Your task to perform on an android device: In the Clock App, click on the stopwatch tab,click on the start button to start the stopwatch, click on the lap button to record the laps, and click on the stop button to stop the stopwatch
Image 0: 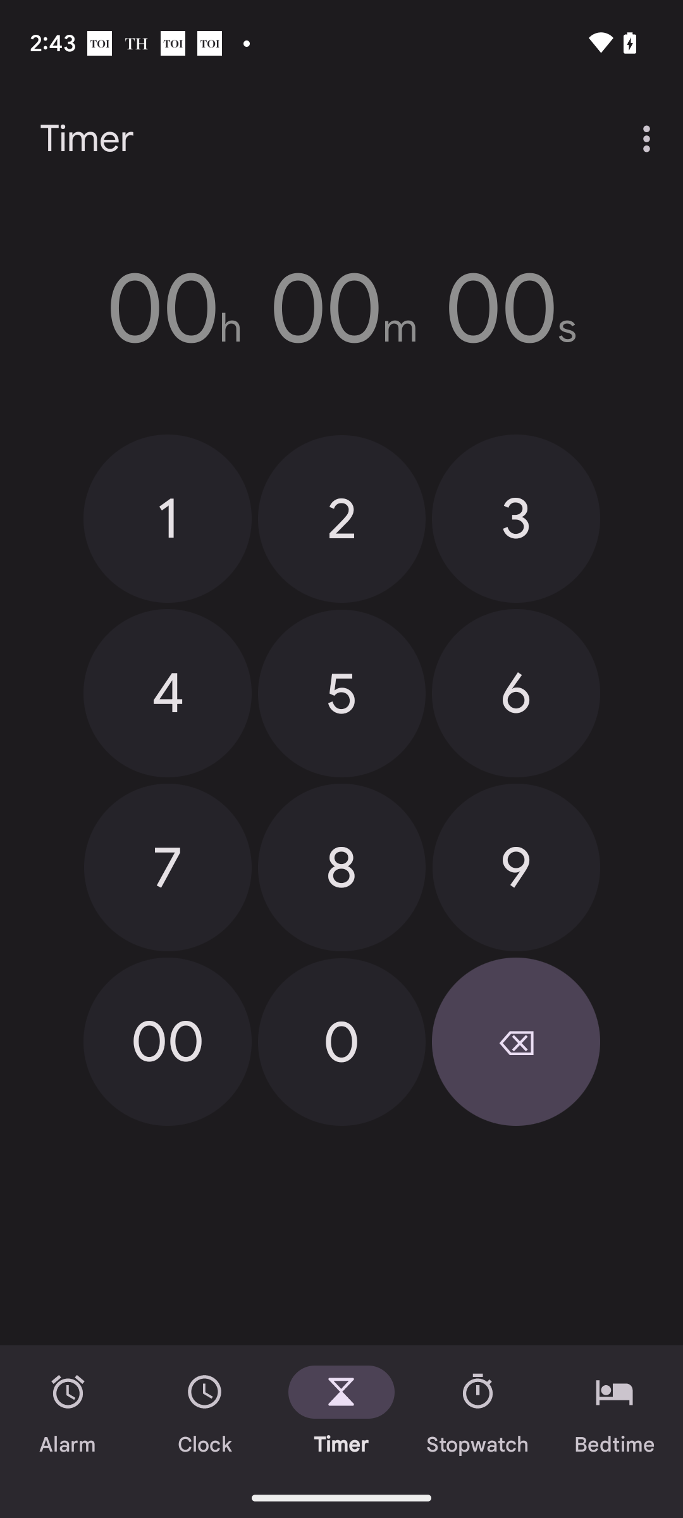
Click on the stopwatch  tab at the bottom 
Step 0: click (478, 1412)
Image 1: 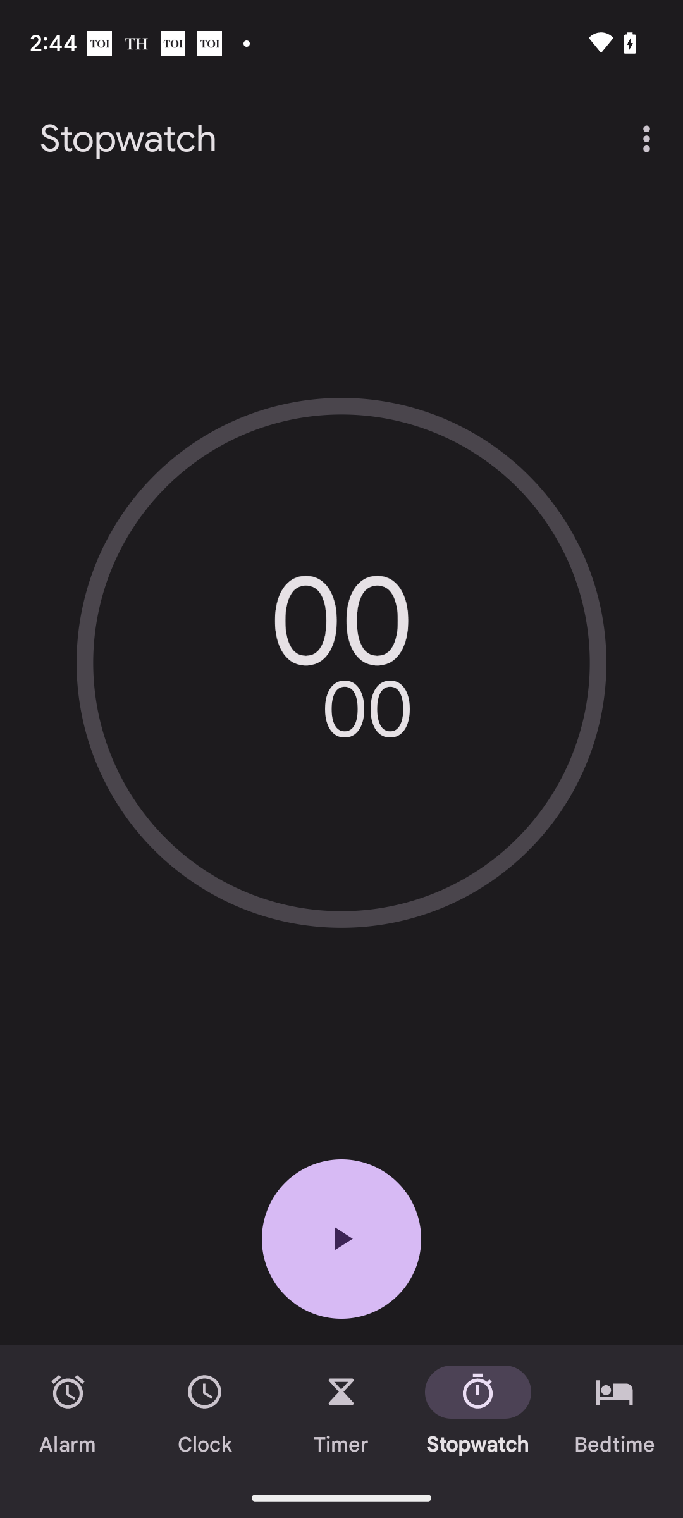
Click on the play icon to start stopwatch
Step 1: click (341, 1238)
Image 2: 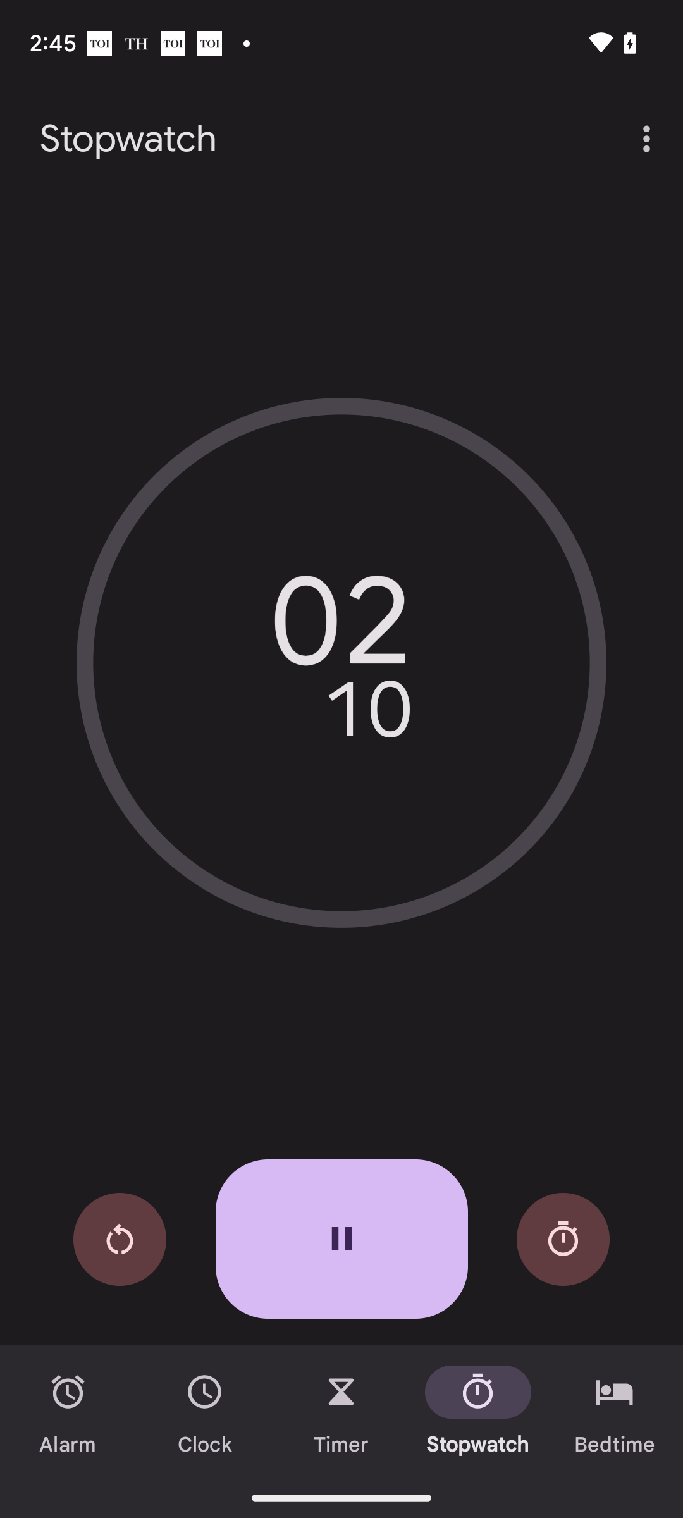
Click on the stopwatch icon at the right side of the pause icon to record laps 
Step 2: click (563, 1239)
Image 3: 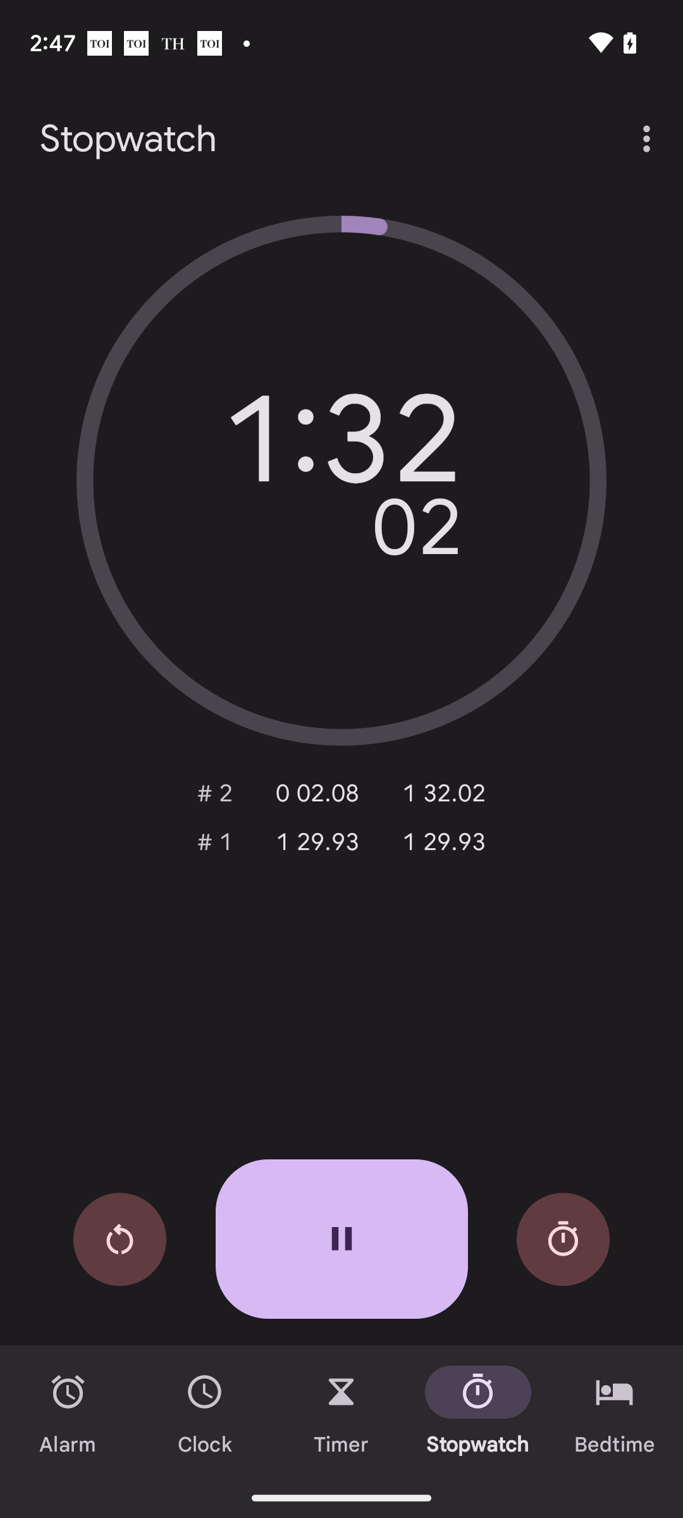
Click on the stopwatch icon at the right side of the pause icon to record laps 
Step 3: click (563, 1239)
Image 4: 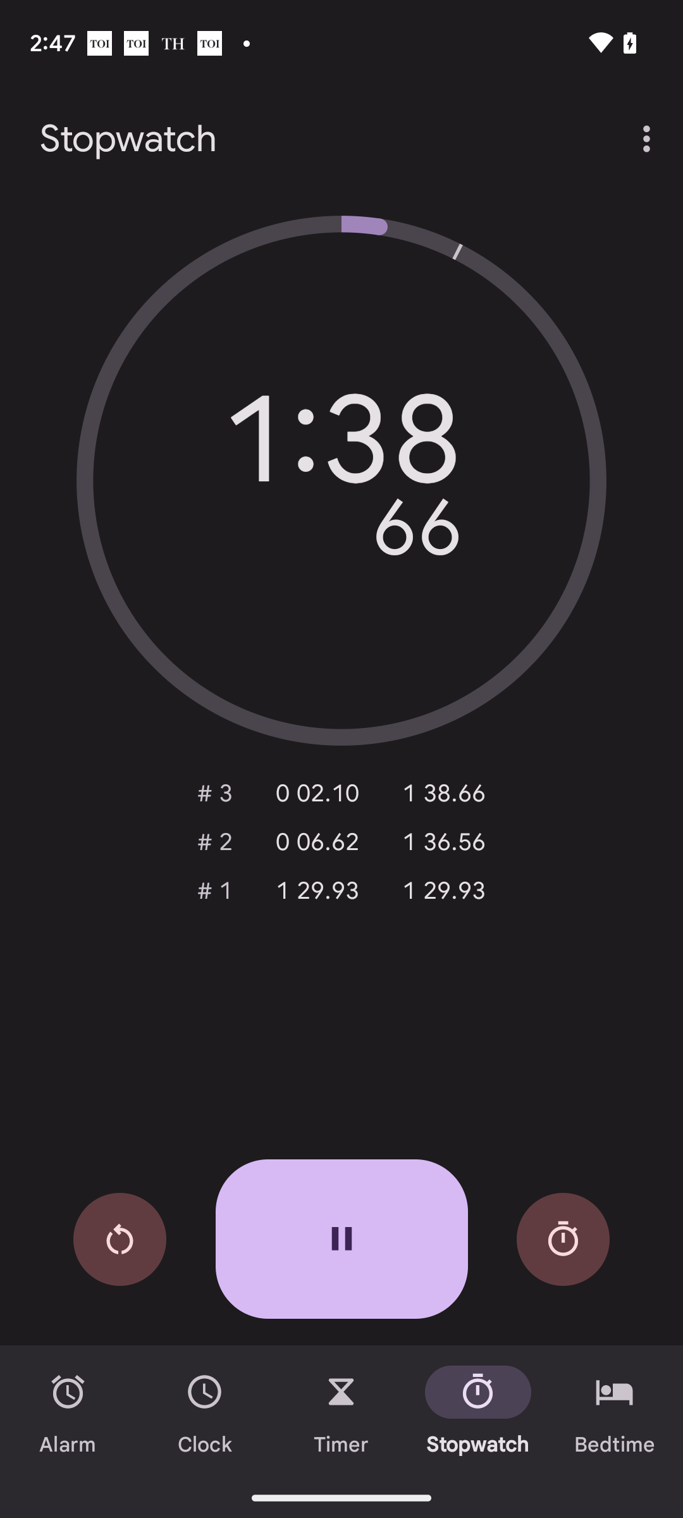
Click on the pause icon to stop the stopwatch
Step 4: click (341, 1238)
Image 5: 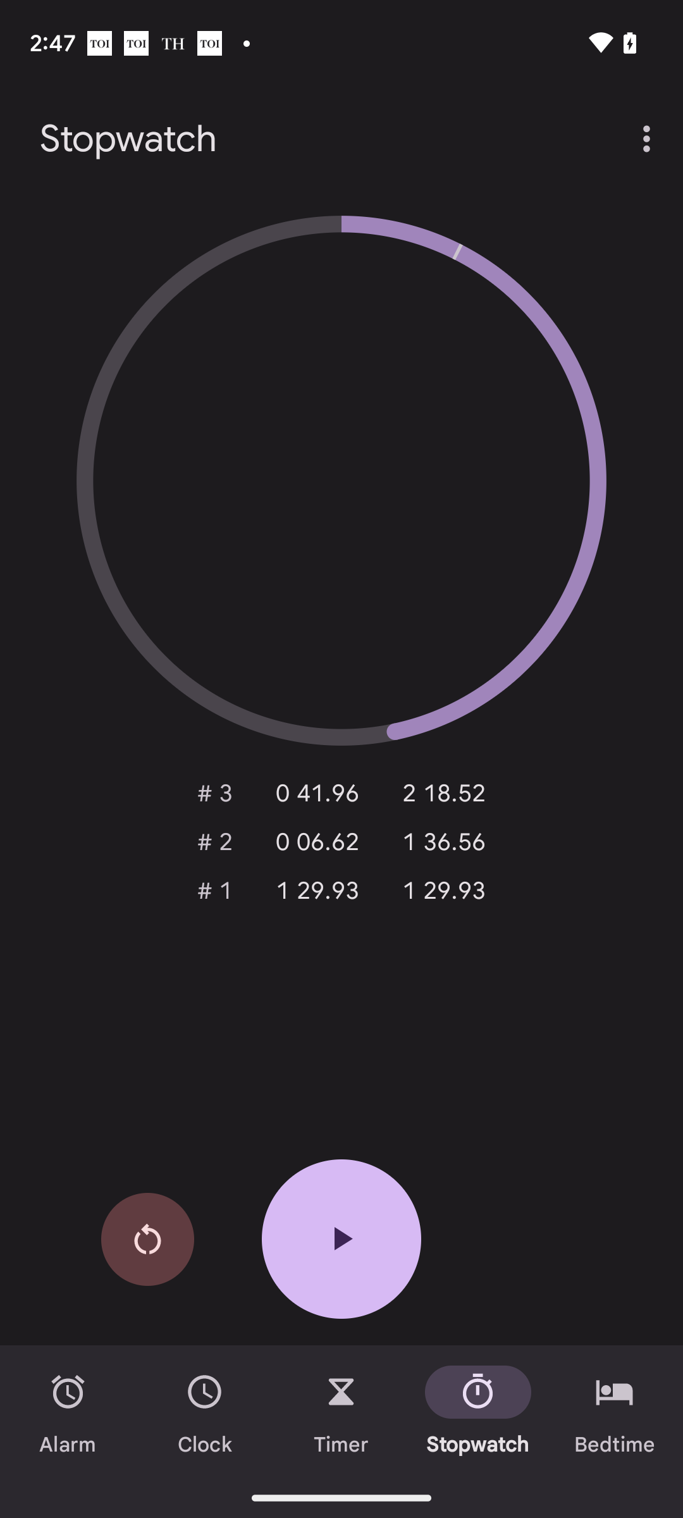
Click on the pause icon to stop the stopwatch
Step 5: wait